Your task to perform on an android device: Open All Trails app, search for trails near 98108, make sure to sort by distance up to 40 miles and set the difficulty filter to Hard
Image 3: 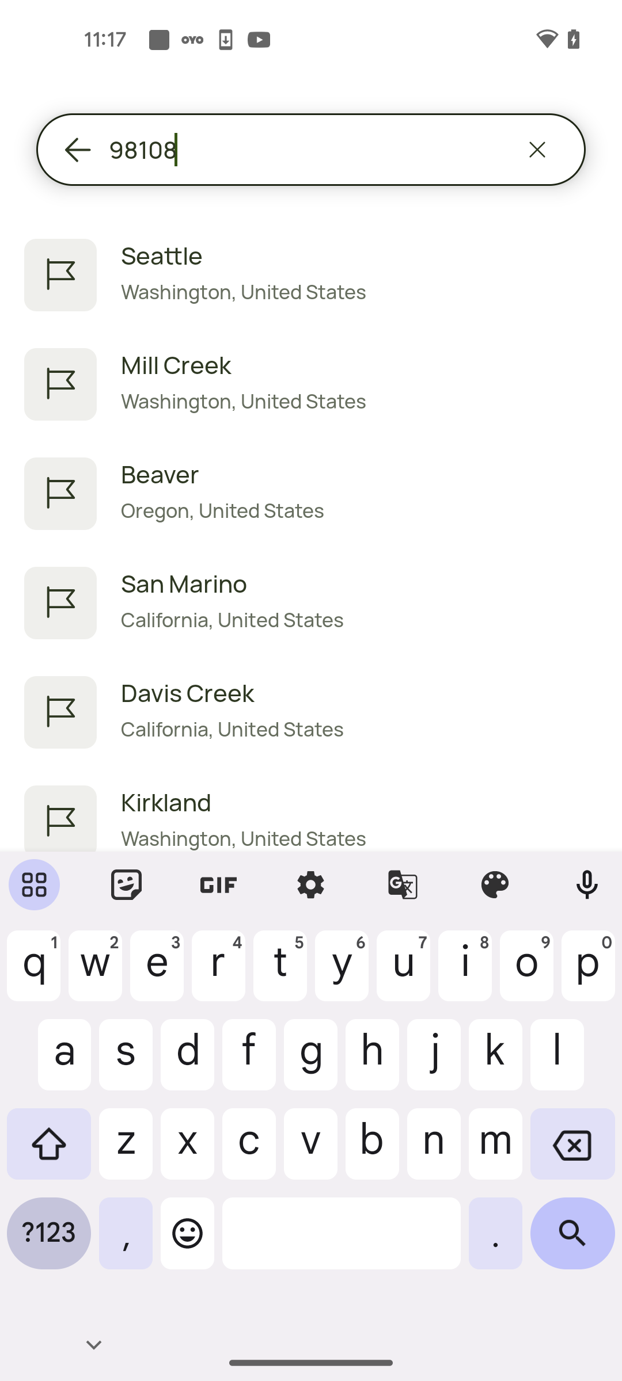
Click on the first search result
Step 3: click (359, 255)
Image 4: 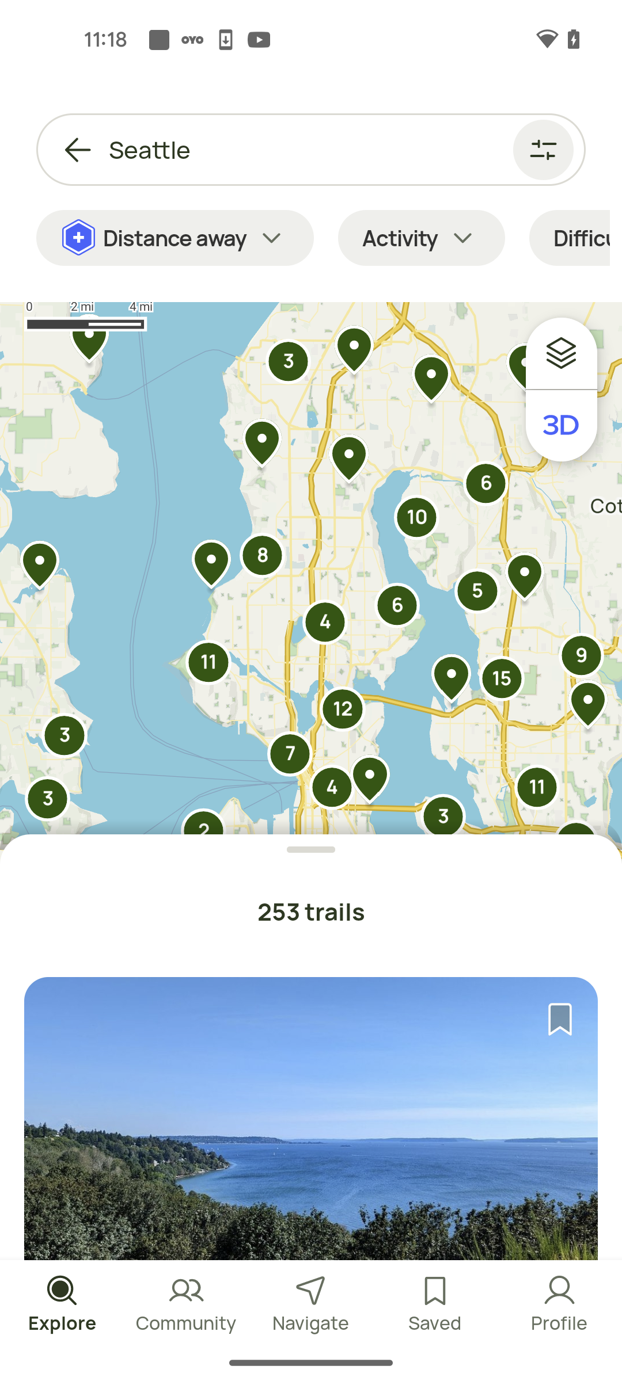
Click on the Filters icon at the top right corner of the screen
Step 4: click (547, 155)
Image 6: 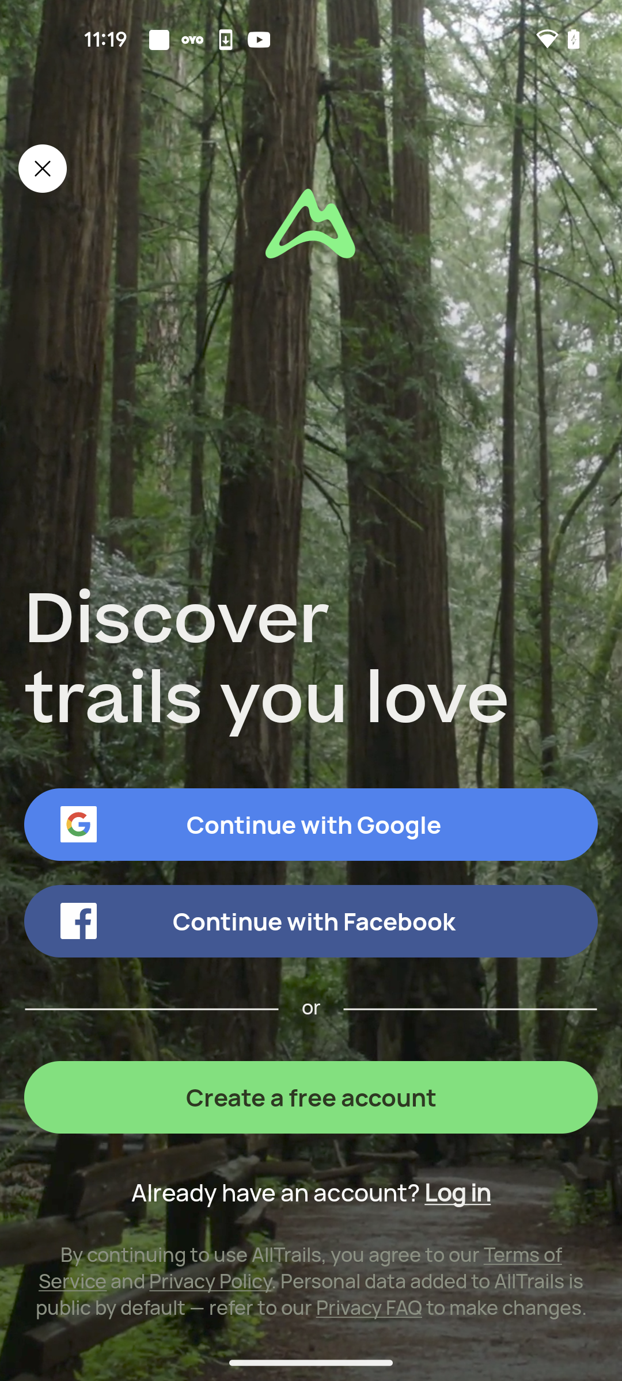
Click on the close icon at the top left corner of the screen
Step 6: click (42, 168)
Image 8: 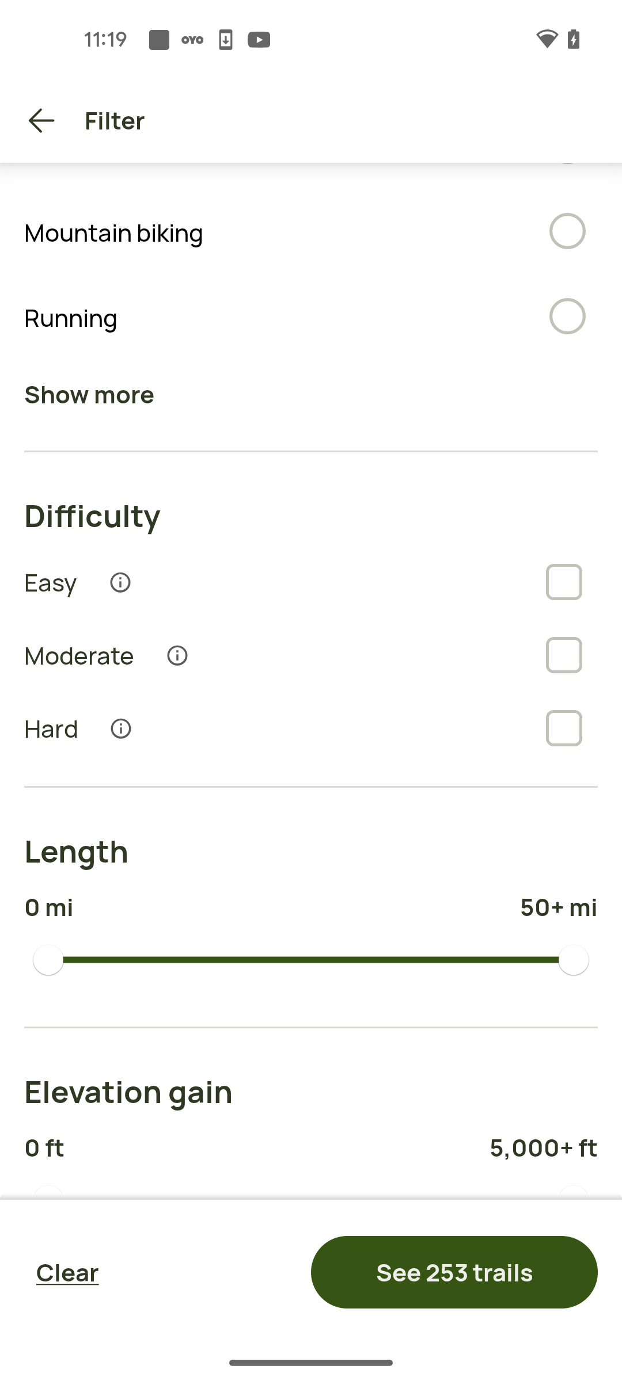
Select the Difficulty level as Hard
Step 8: click (564, 729)
Image 9: 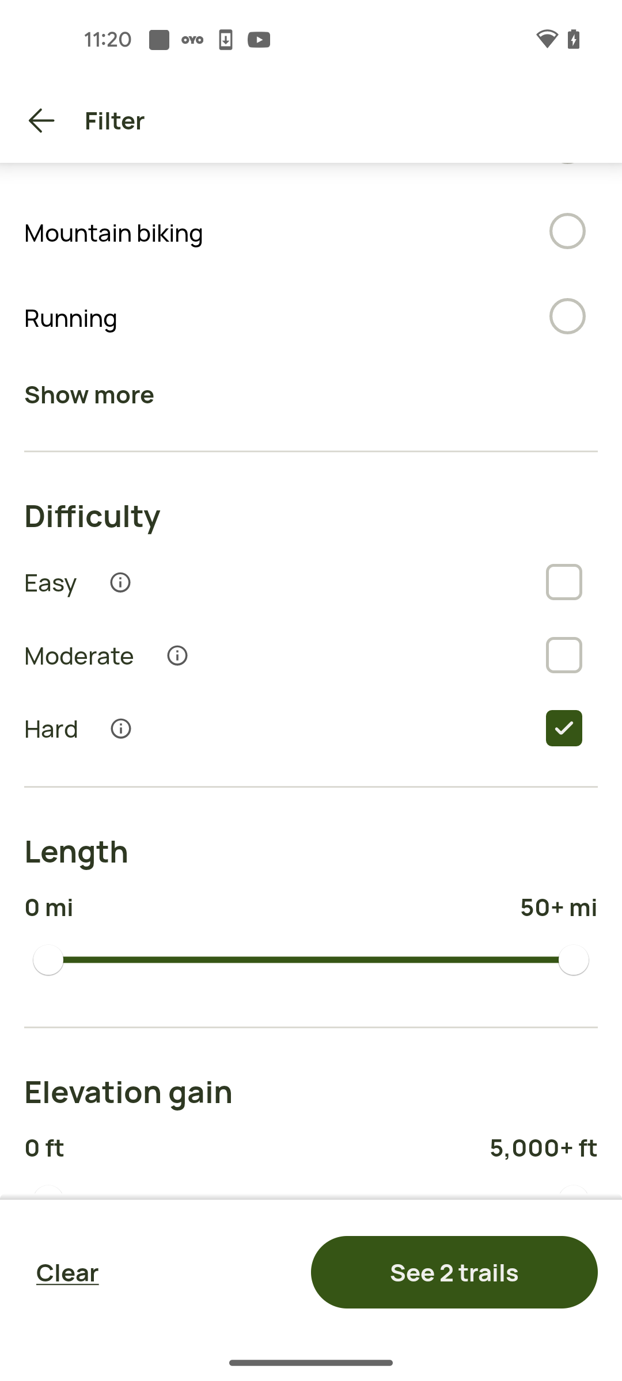
Click on the See 2 trails Option at the bottom right corner of the screen
Step 9: click (454, 1272)
Image 10: 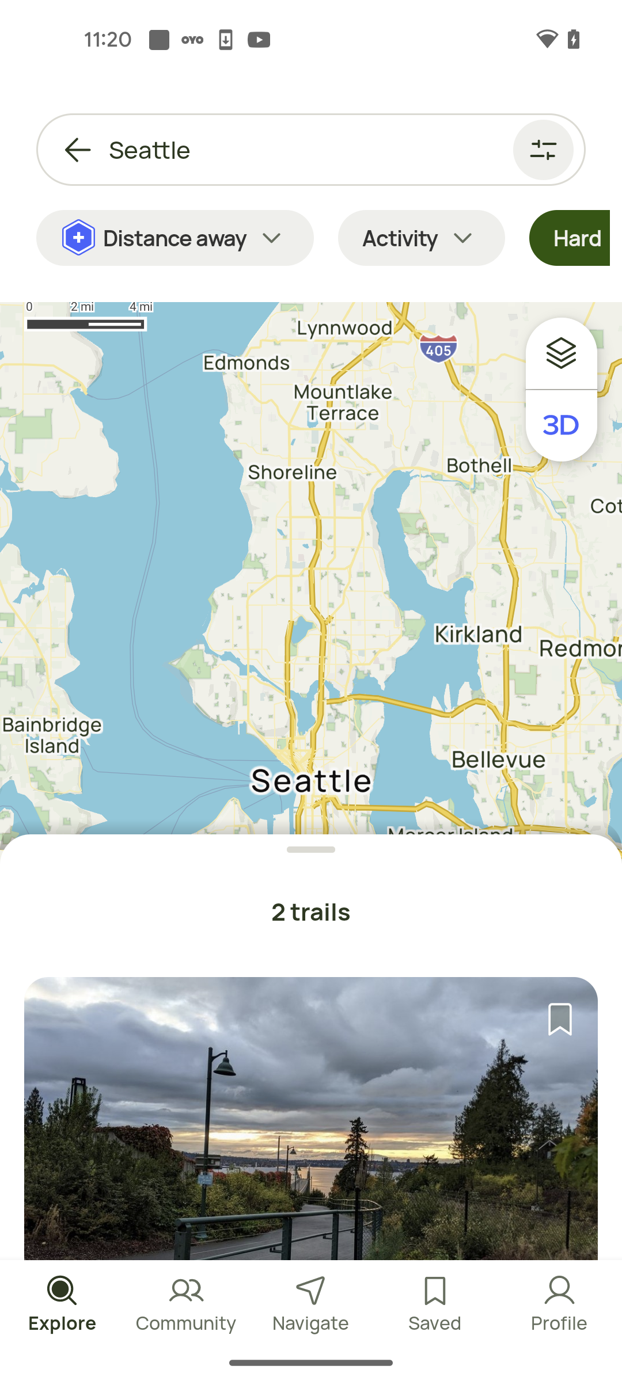
Swipe up to view more trails
Step 10: scroll down